Your task to perform on an android device: I am feeling very low today so i want to watch an Indie Rock music video today.
Image 1: 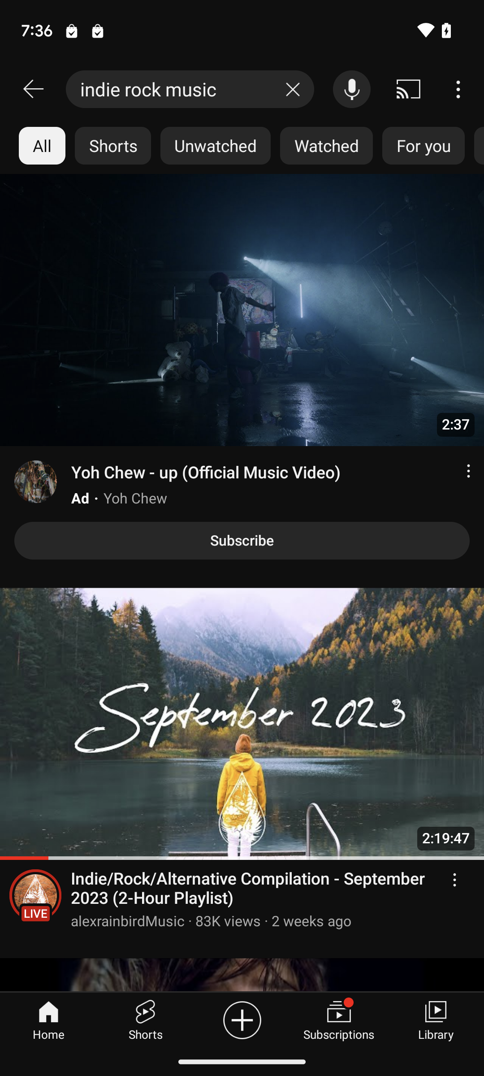
click on the second video.
Step 1: click (242, 773)